Your task to perform on an android device: I want to analyze my progress, so view the progress of my learning in the Duolingo app.
Image 1: 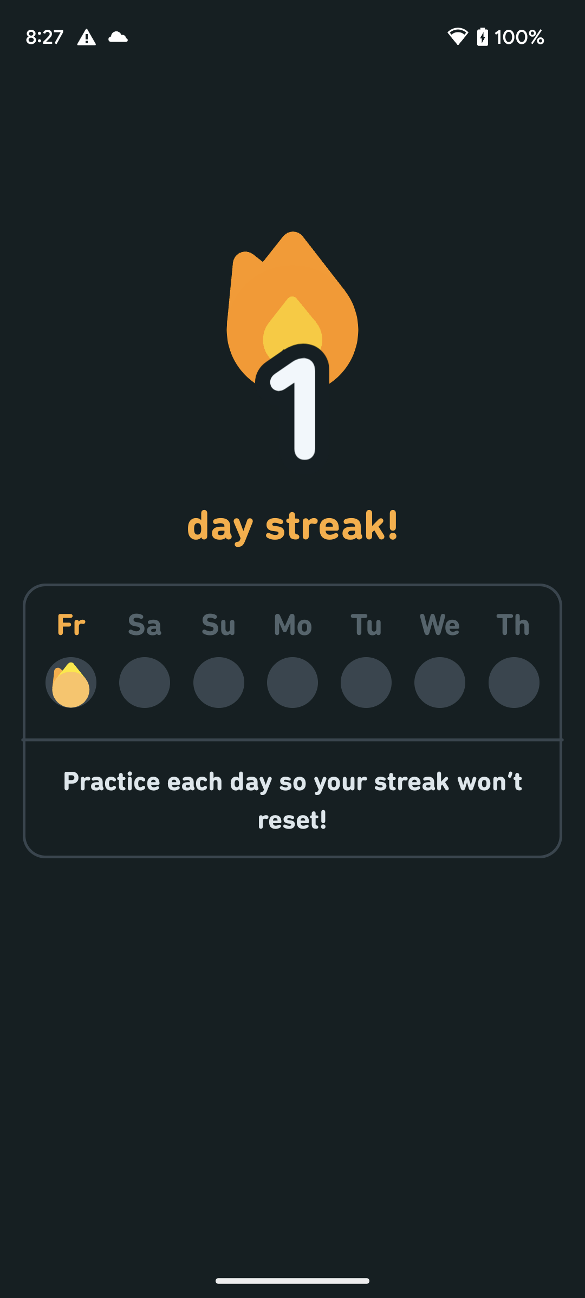
Click on the Continue button at the bottom of the screen
Step 1: wait
Image 3: 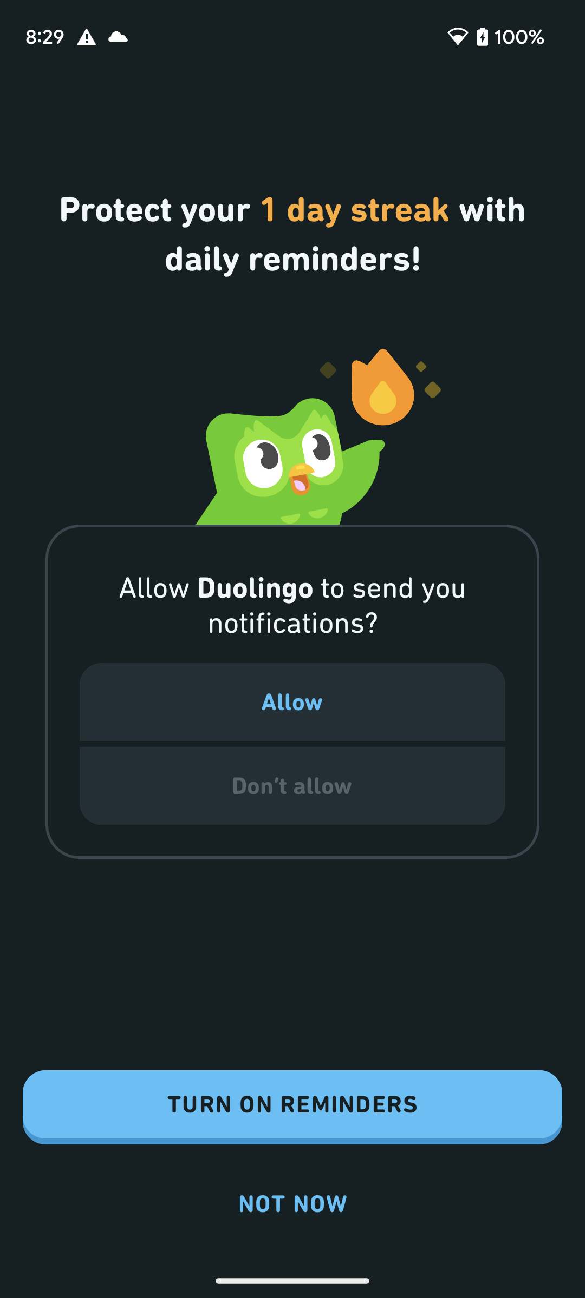
Click on the Not now button to remove this pop up notification 
Step 3: click (292, 1204)
Image 4: 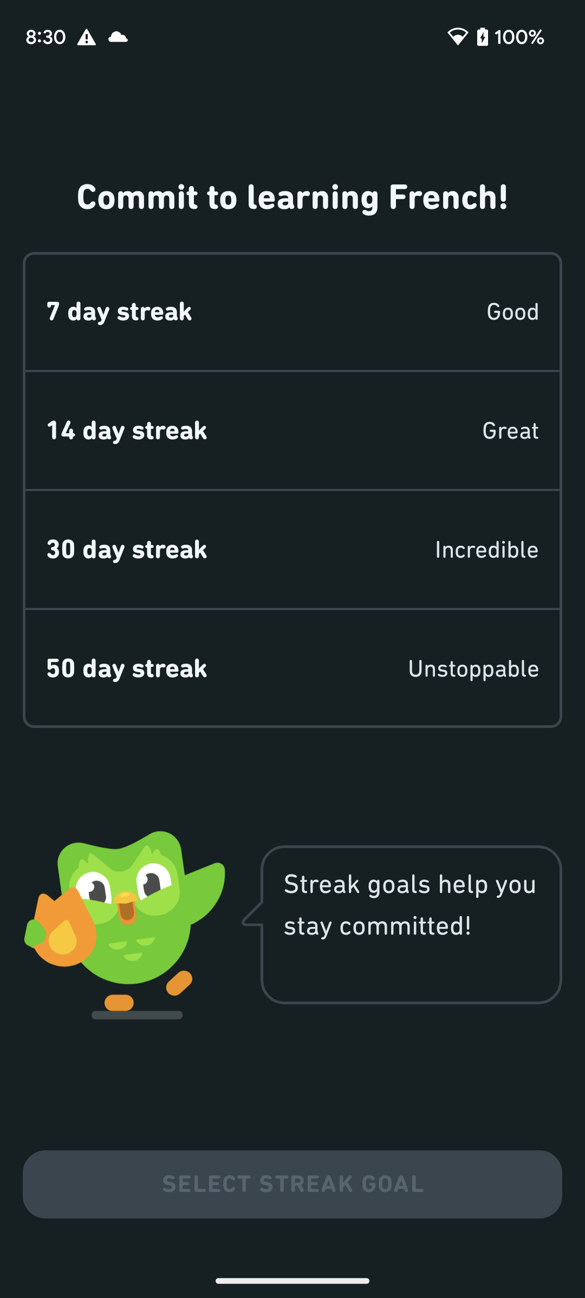
Click on the 7 day streak 
Step 4: click (292, 311)
Image 5: 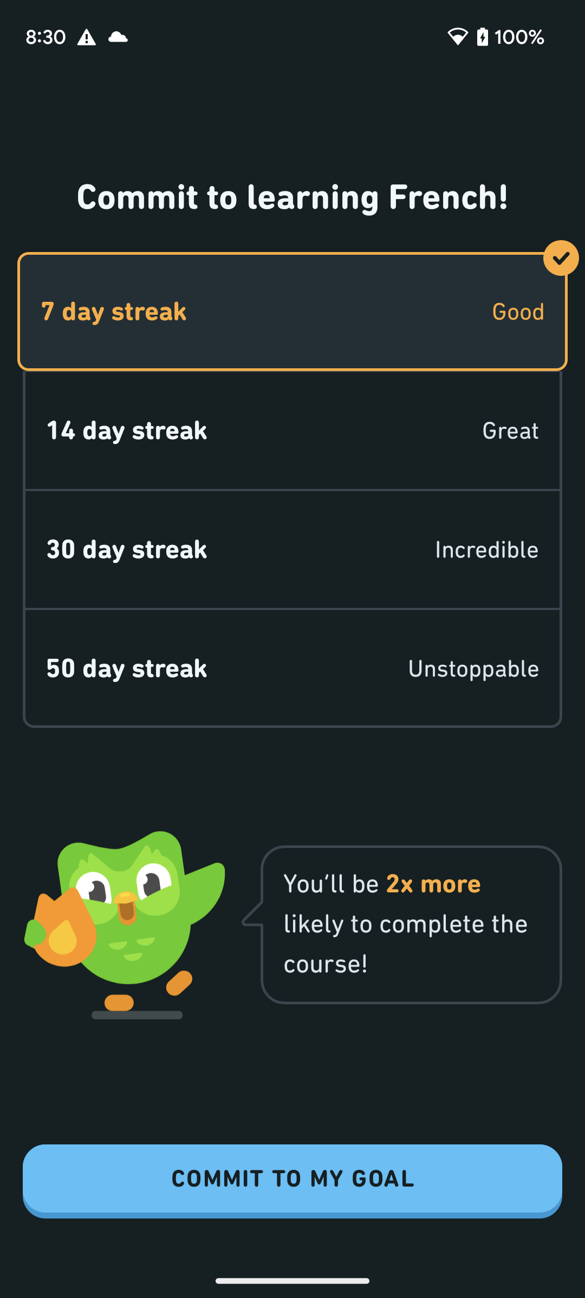
Click on the Commit to my Goal 
Step 5: click (292, 1181)
Image 6: 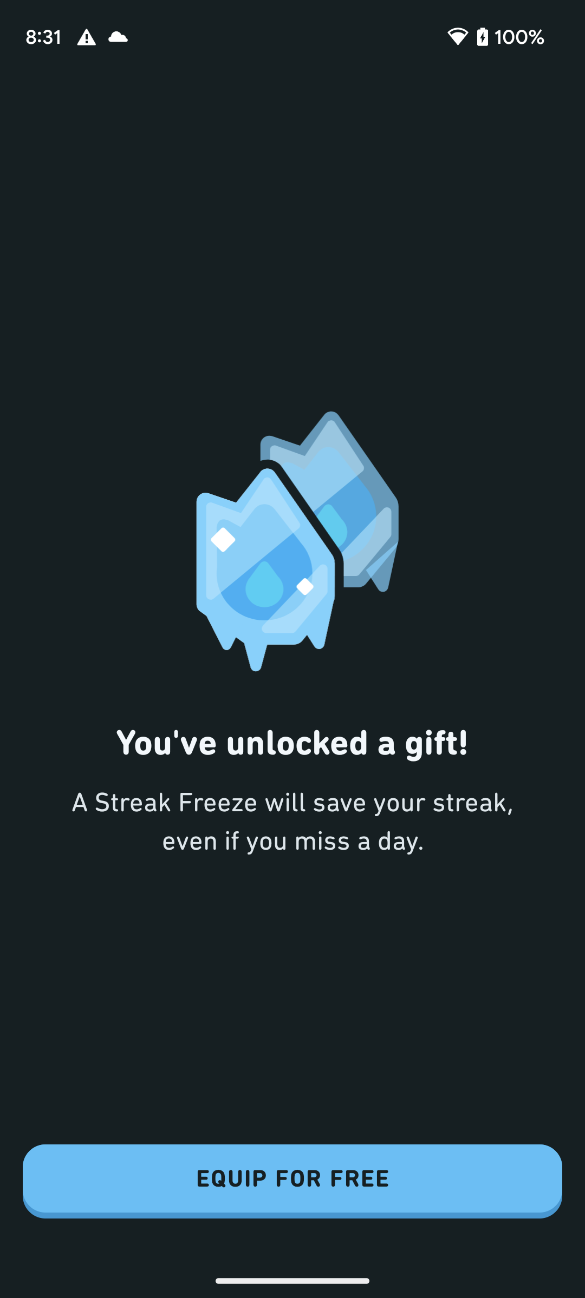
Click on the Commit to my Goal 
Step 6: wait